Your task to perform on an android device: Add the   KD16 EP shoes  to the Wishlist in the Nike app
Image 0: 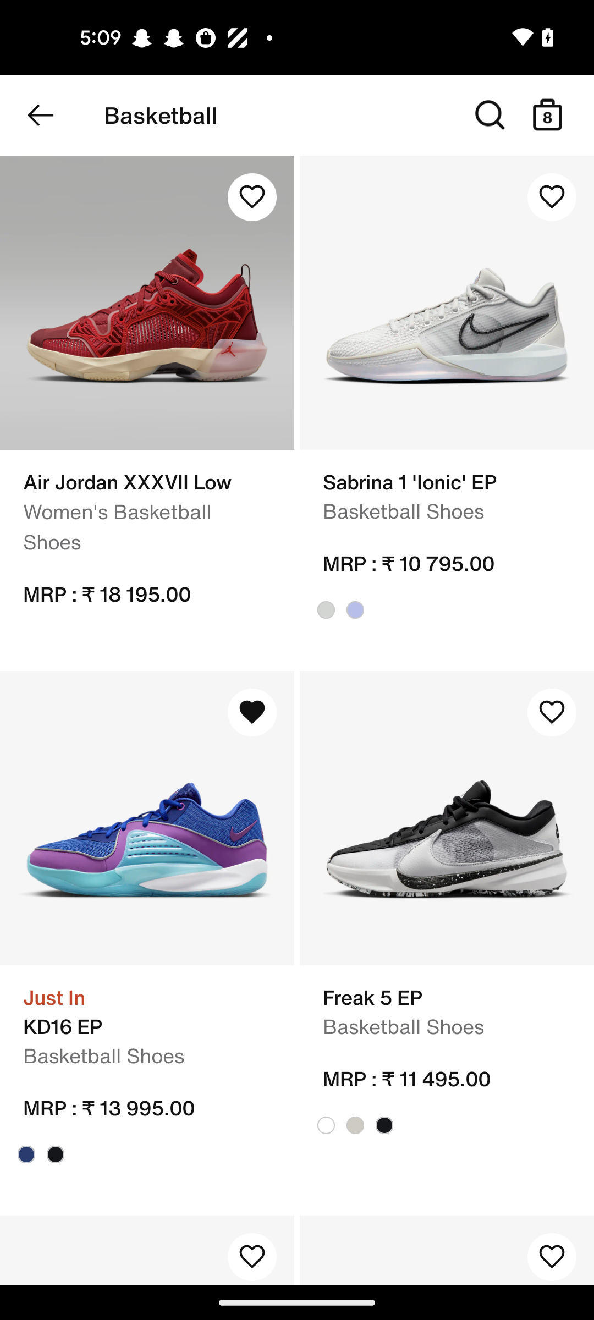
Click on the KD16 EP shoes
Step 0: click (146, 817)
Image 1: 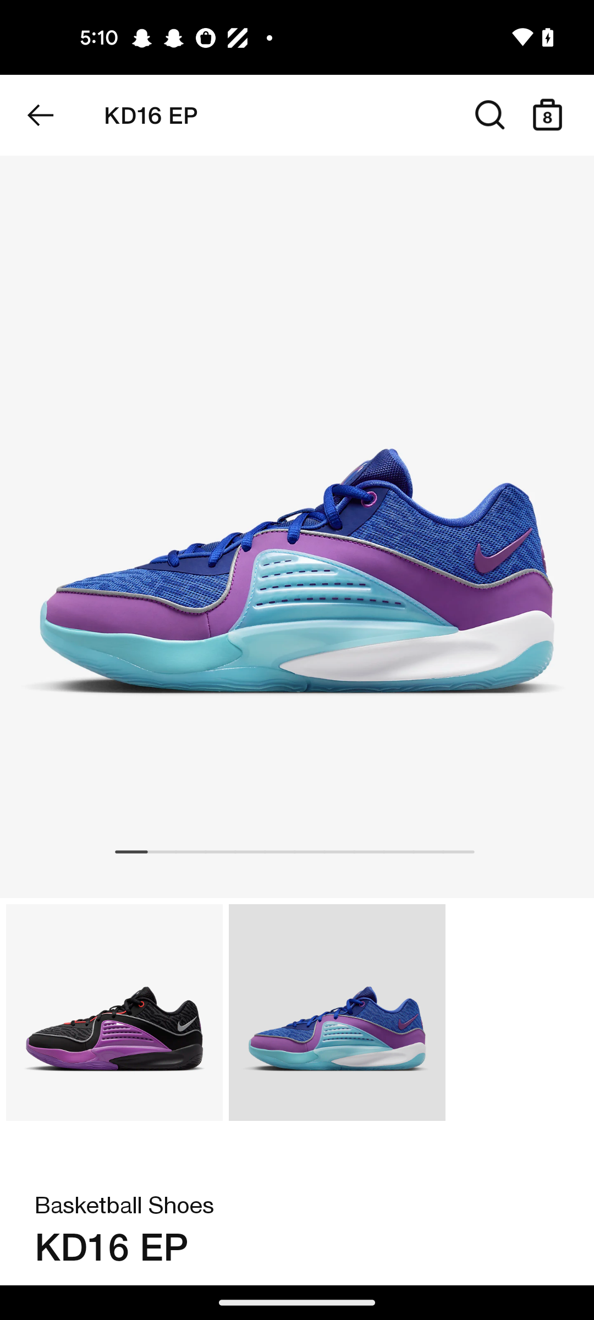
Swipe up 
Step 1: scroll down
Image 2: 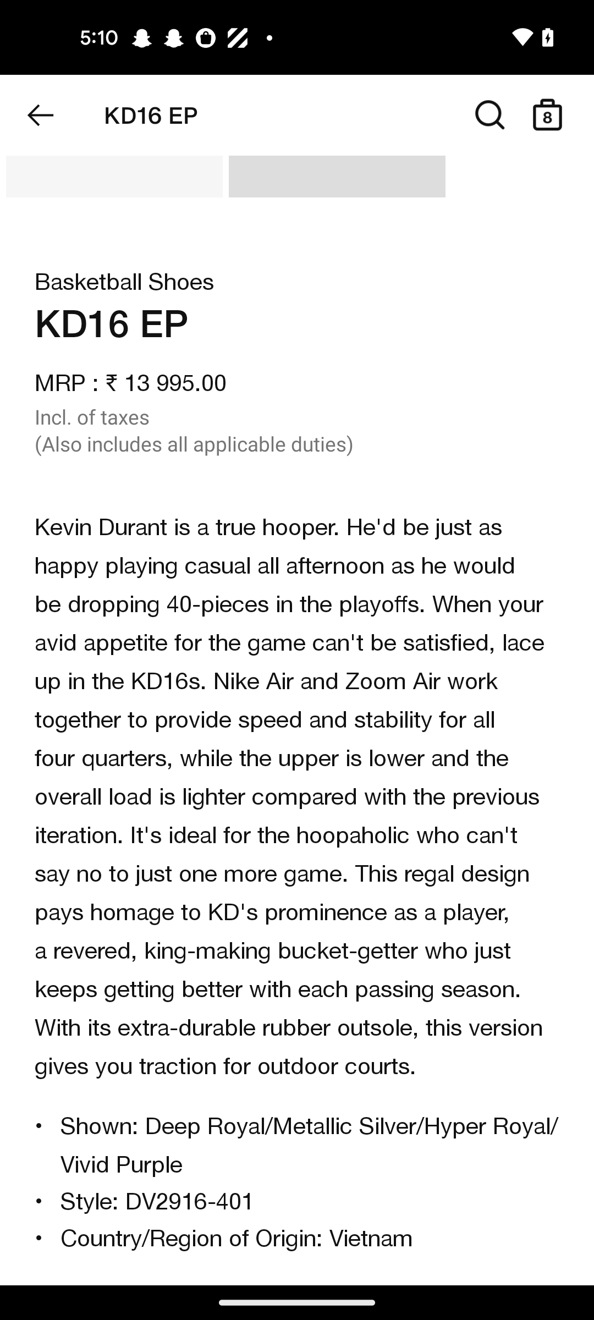
Swipe up 
Step 2: scroll down
Image 4: 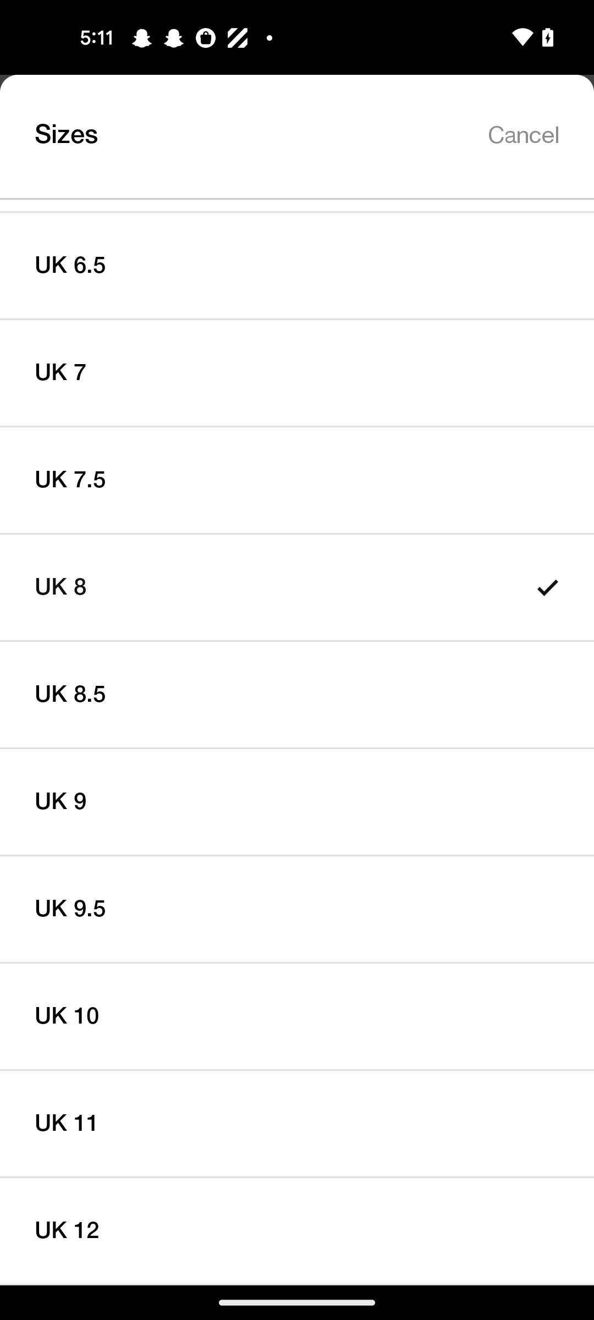
Click on the size tab
Step 4: wait
Image 5: 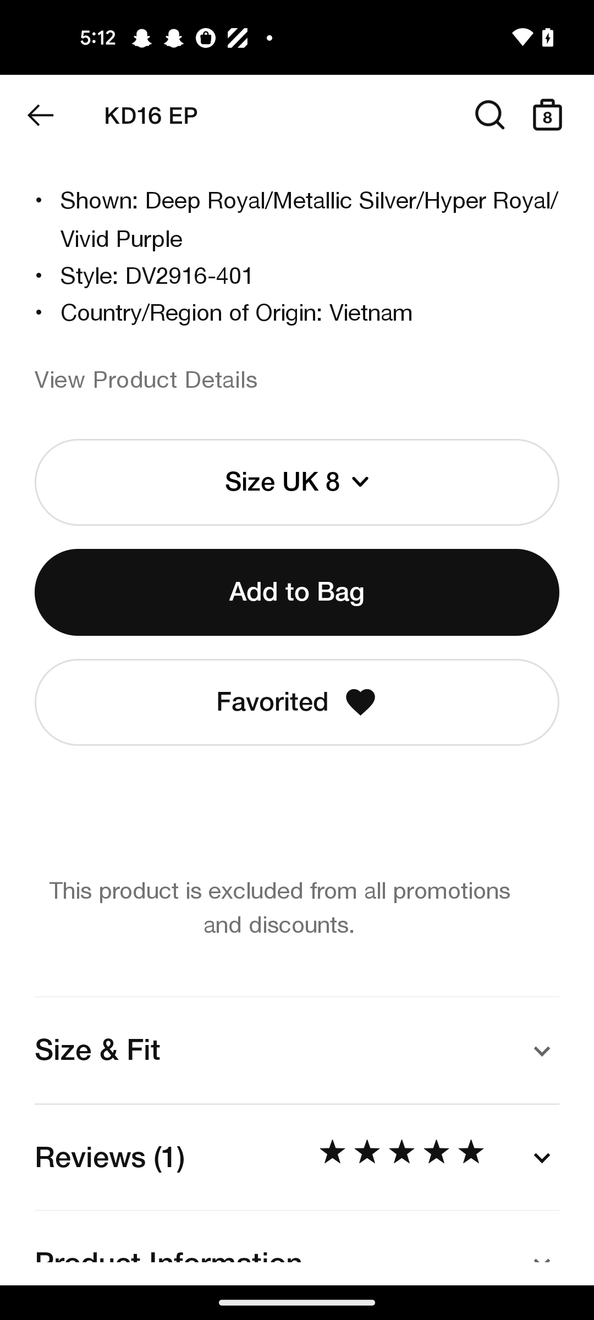
Click on the Add to bag button 
Step 5: click (296, 592)
Image 6: 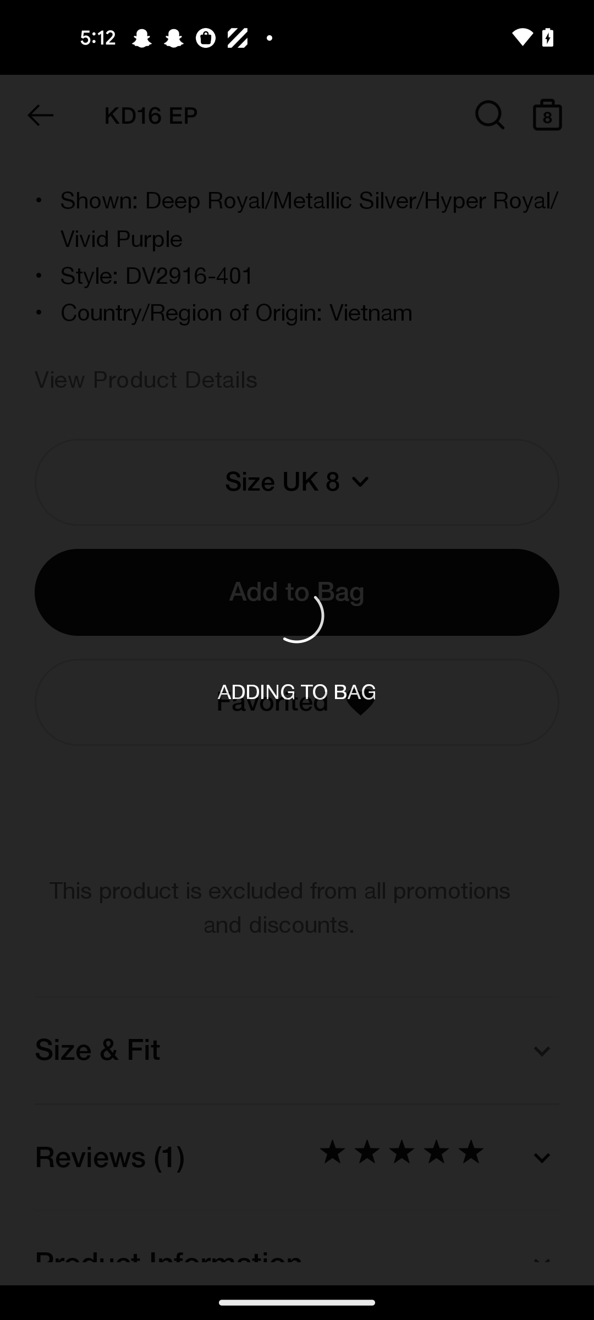
Click on the Add to bag button 
Step 6: wait